Your task to perform on an android device: Search for the Amazon Echo Dot (3rd Gen) -smart speaker with Alexa (Black) on the Tata CLiQ app.
Image 0: 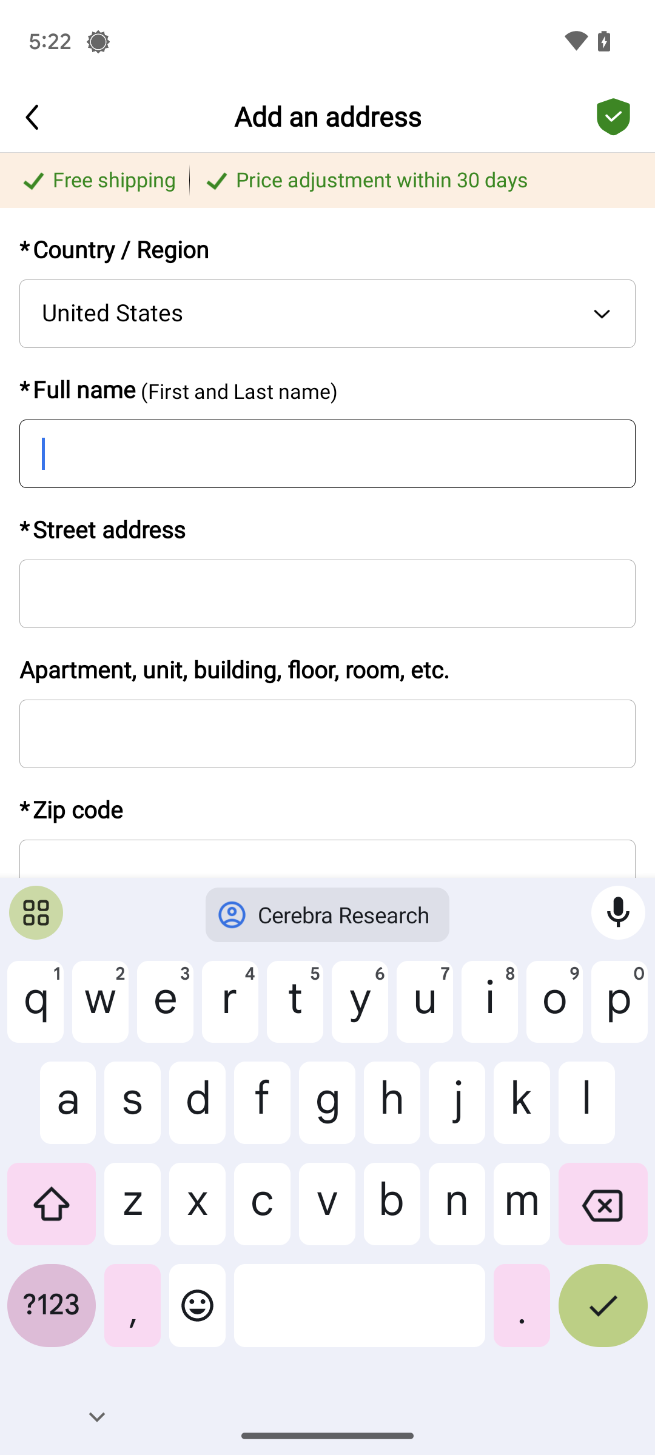
Open the Tata CLiQ app.
Step 0: open app "Tata CLiQ"
Image 1: 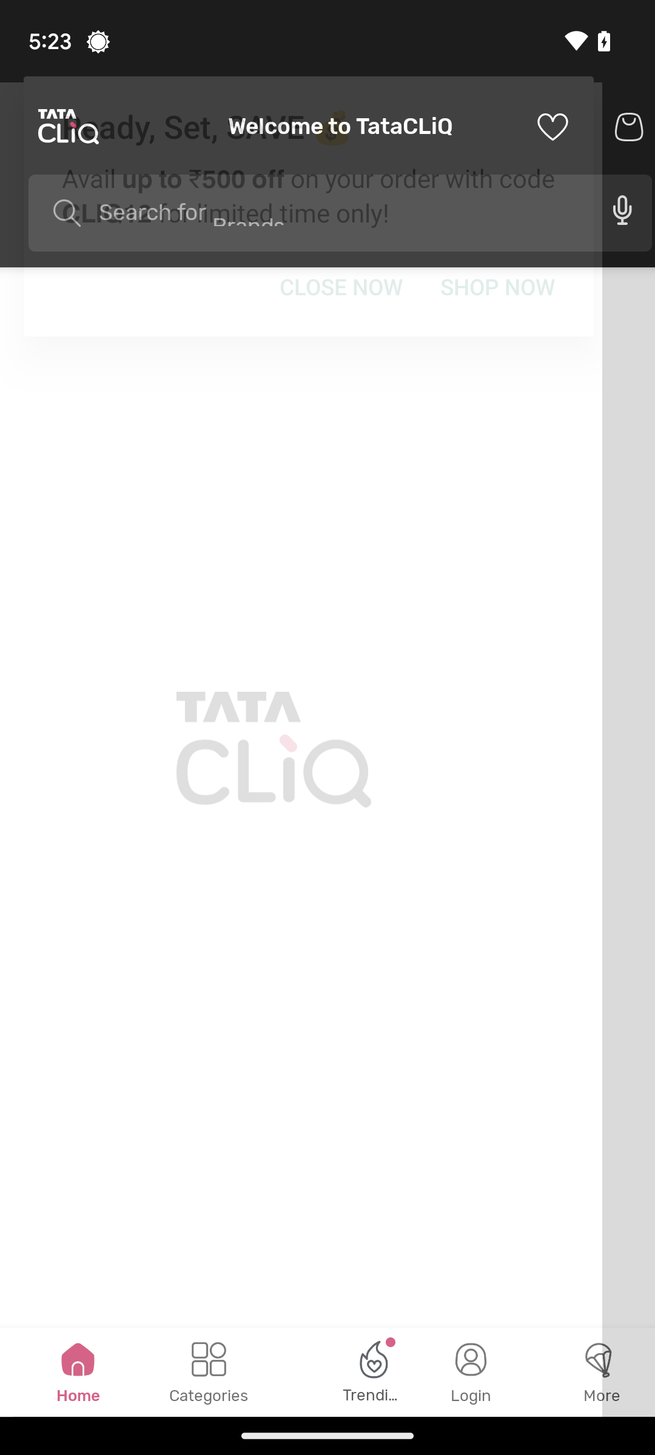
Open the Tata CLiQ app.
Step 1: wait
Image 2: 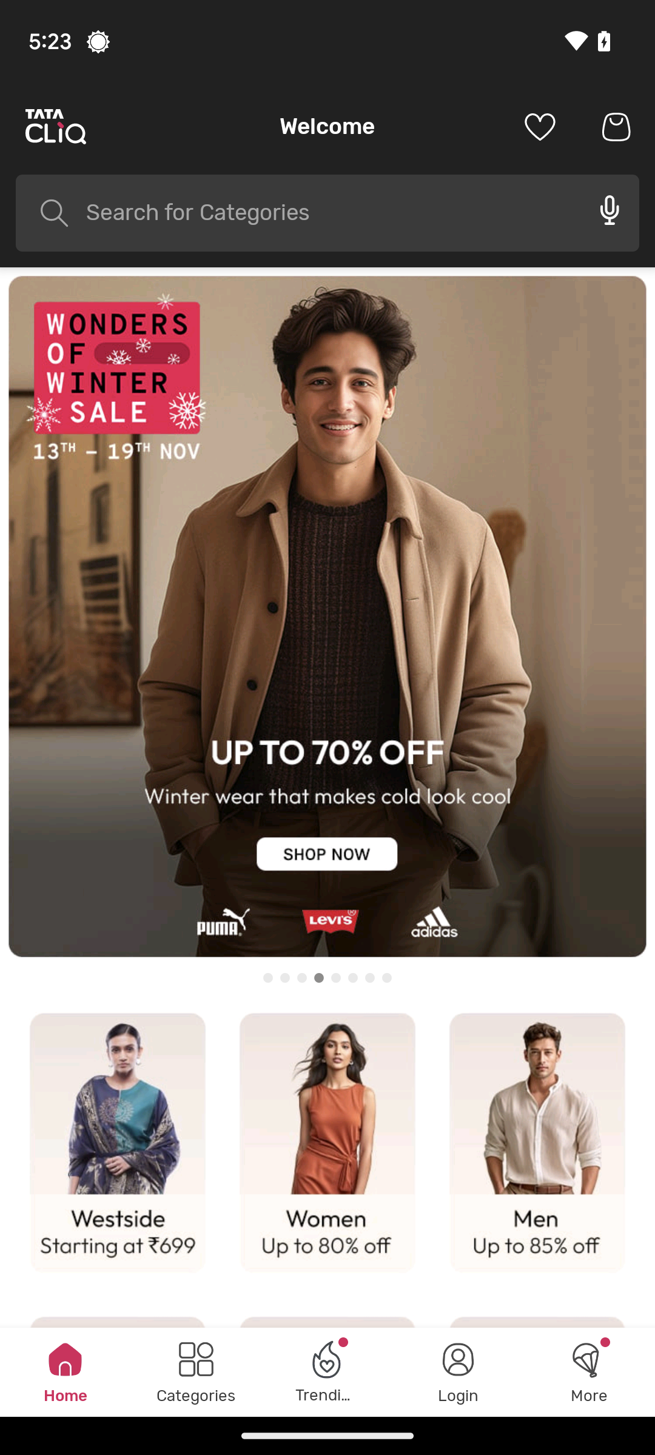
Click on the search bar at the top of the screen.
Step 2: click (327, 212)
Image 3: 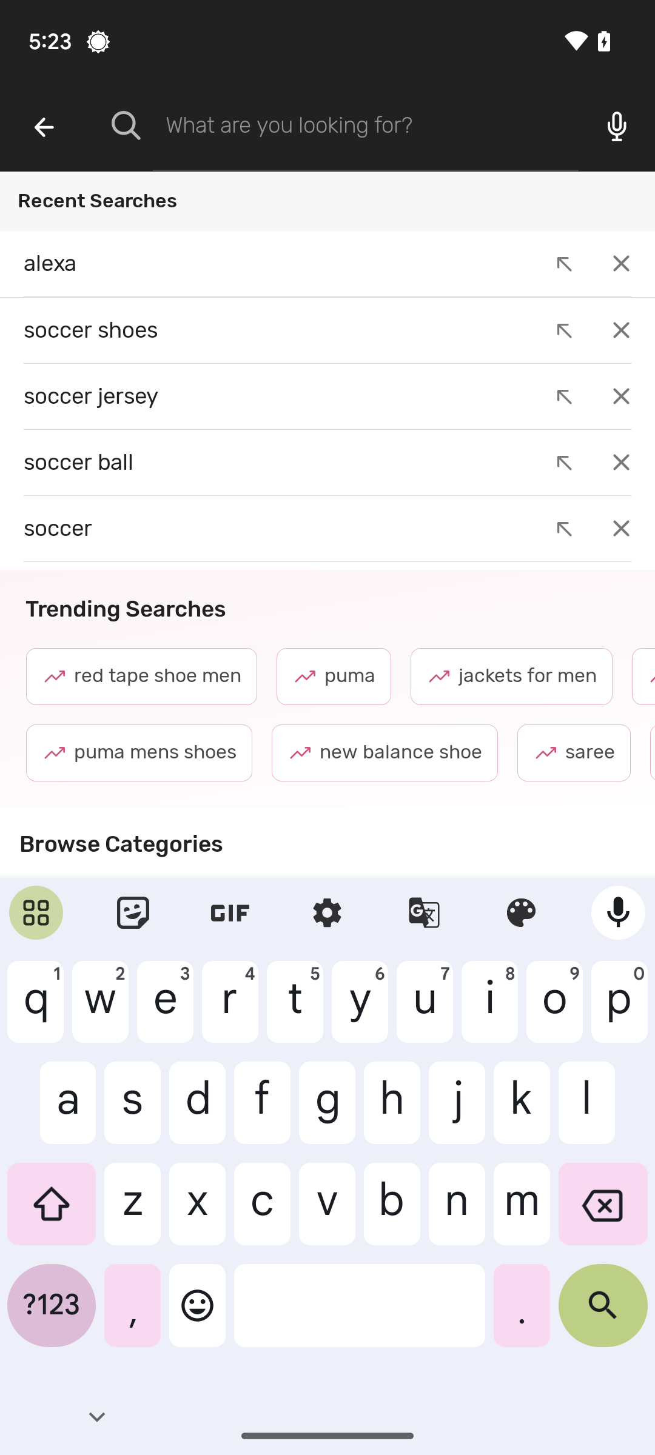
Type in Amazon Echo Dot (3rd Gen).
Step 3: type "Amazon Echo Dot (3rd Gen)"
Image 4: 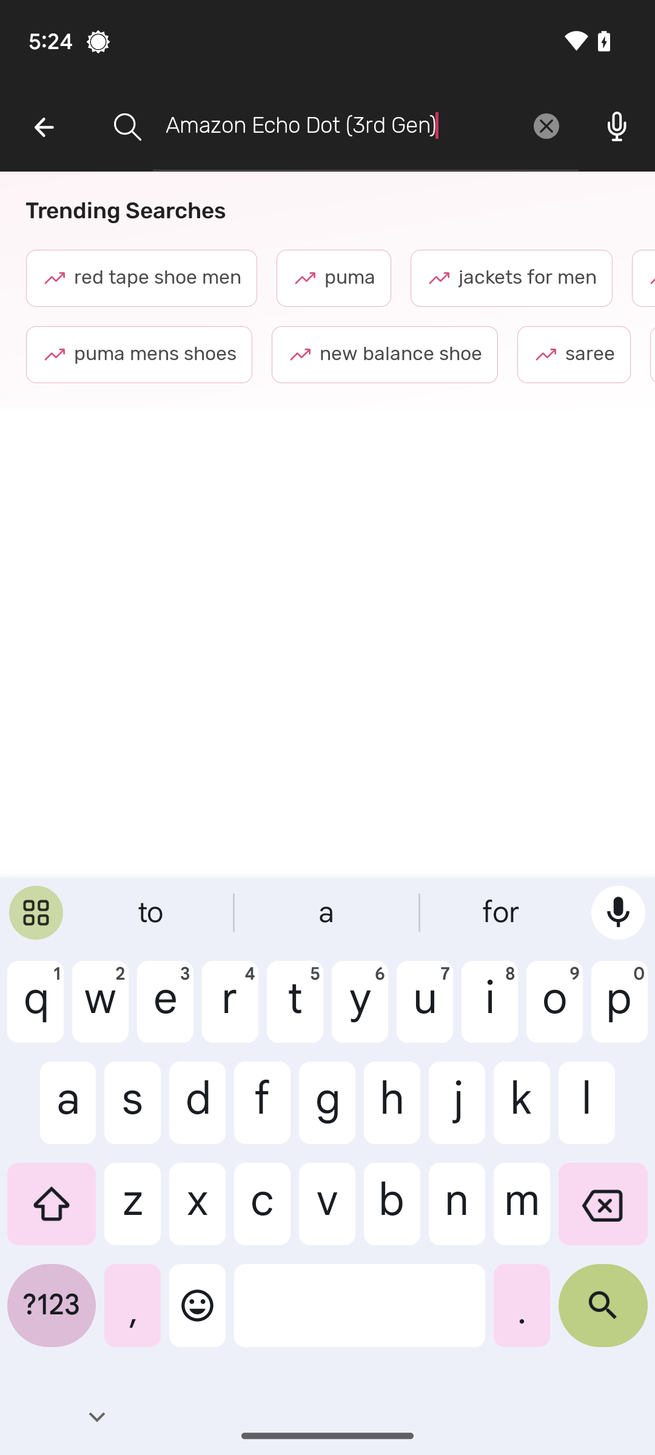
Click on the search icon at the bottom-right corner of the keyboard.
Step 4: click (603, 1315)